Your task to perform on an android device: I would like to listen to the Wind chimes so, as to order to improve my meditation In the Medito app .
Image 0: 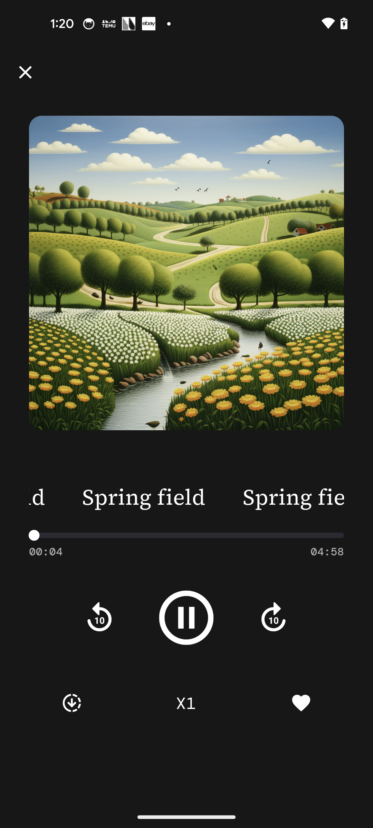
Get back to the previous page of the app
Step 0: press back button
Image 1: 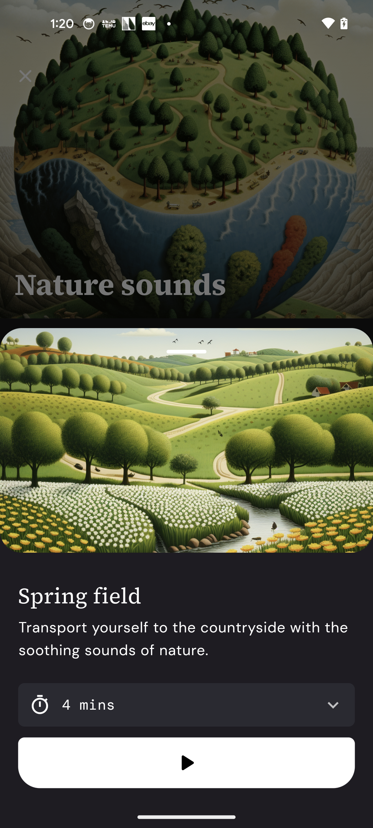
Get back to the previous page of the app
Step 1: press back button
Image 2: 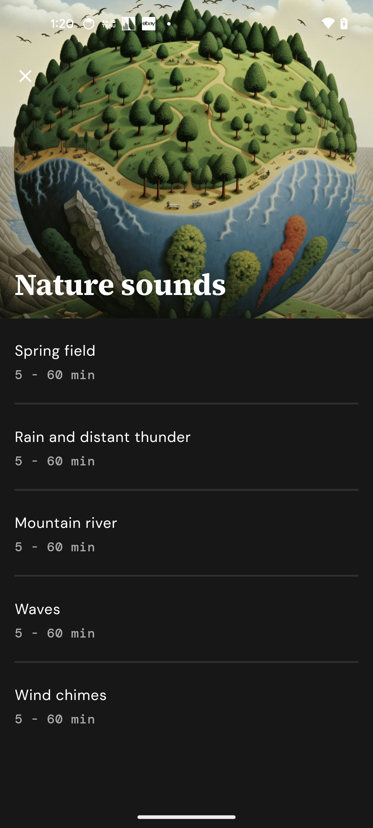
Click on the wind chimes podcast
Step 2: click (186, 704)
Image 3: 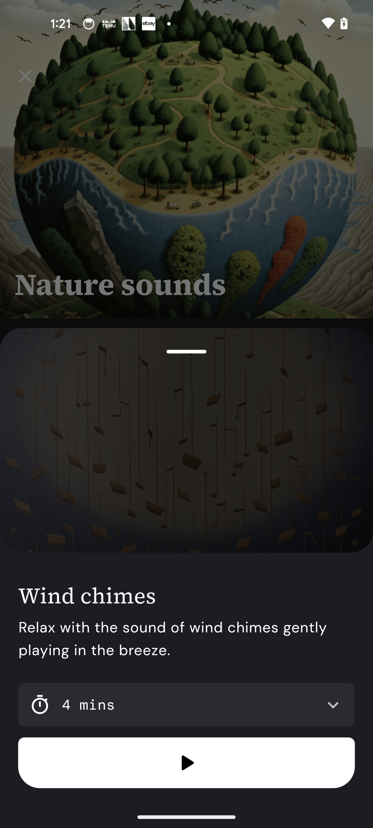
Click on the play button
Step 3: click (151, 758)